Your task to perform on an android device: I am planning to stay for a few days in New York city for the next few days due to some basic work requirements , search a property for rental at New York City in the Redfin app.
Image 0: 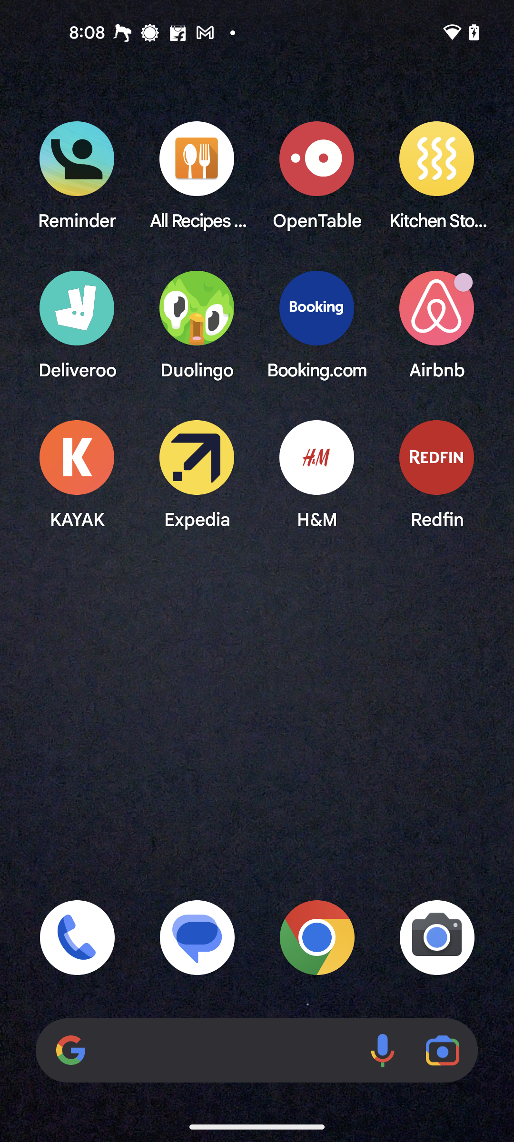
Open the Redfin app
Step 0: open app "Redfin"
Image 1: 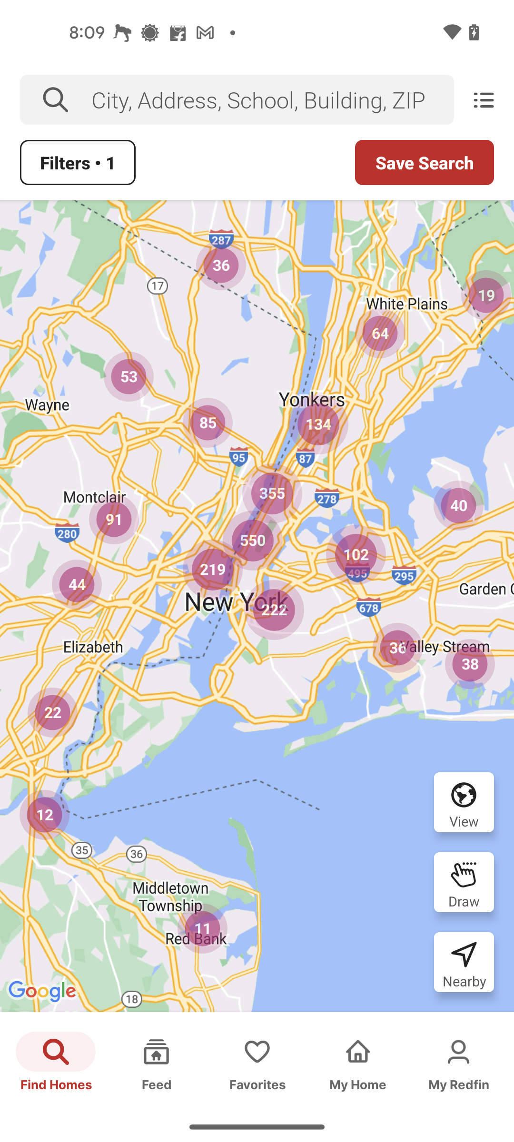
Go to the search bar at the top of the screen
Step 1: click (272, 100)
Image 3: 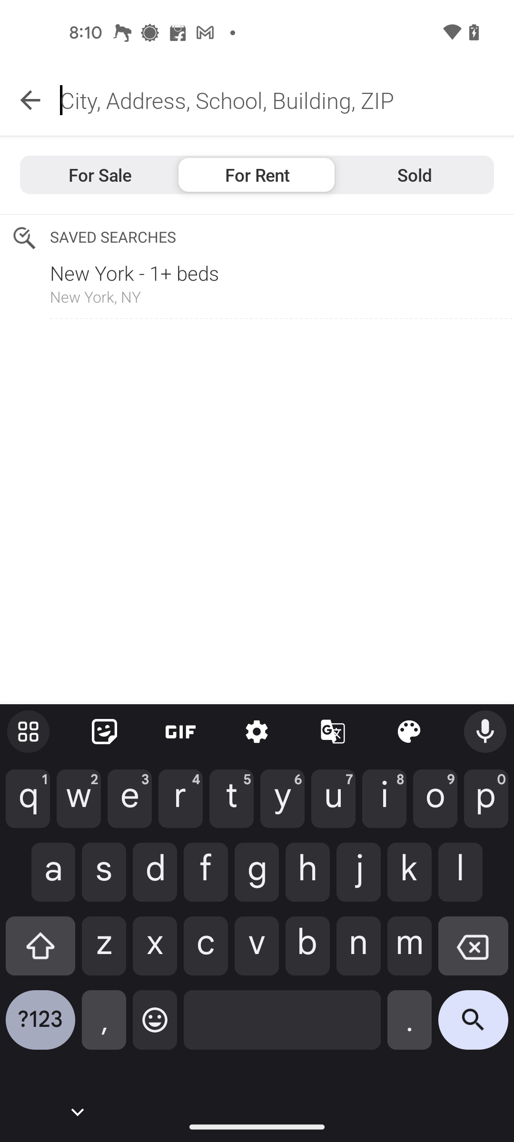
Type New York in the search bar
Step 3: type "New York"
Image 4: 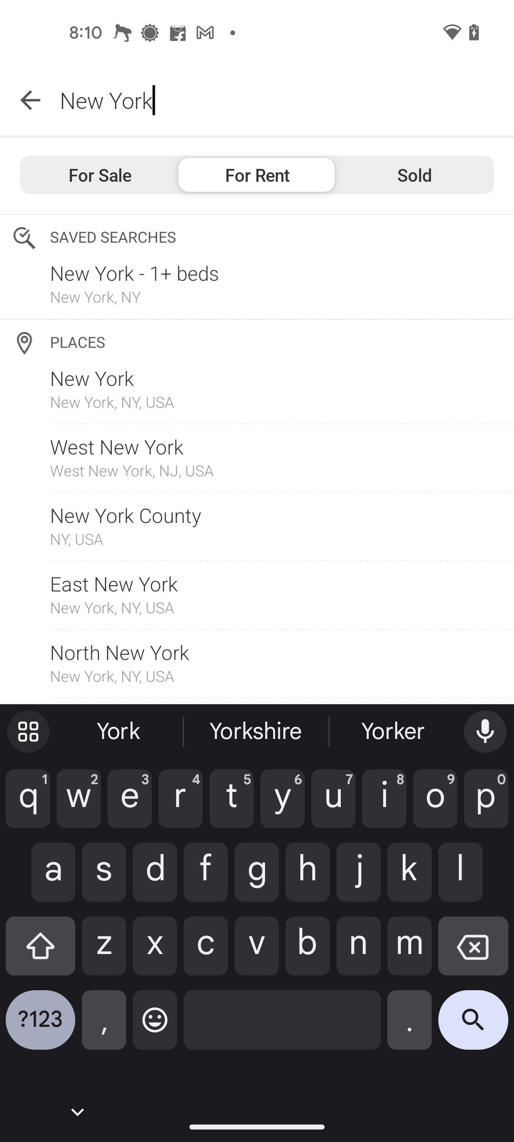
Click on the Search button at the bottom right corner of the keyboard
Step 4: click (473, 1027)
Image 5: 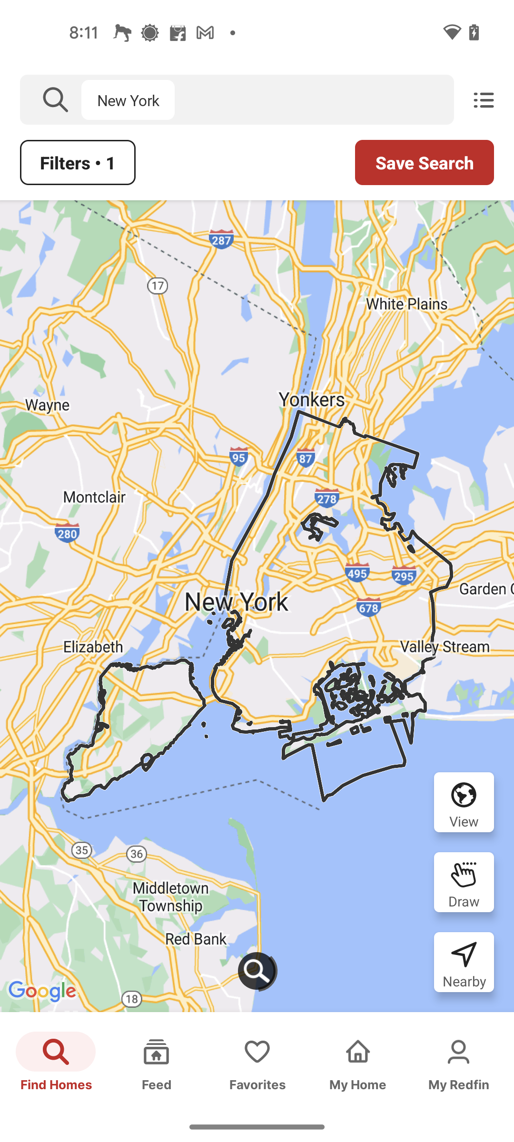
Click on the List icon at the top right corner of the screen
Step 5: click (484, 100)